Your task to perform on an android device: Go to the weather-live forecast app and view the weather history 
Image 0: 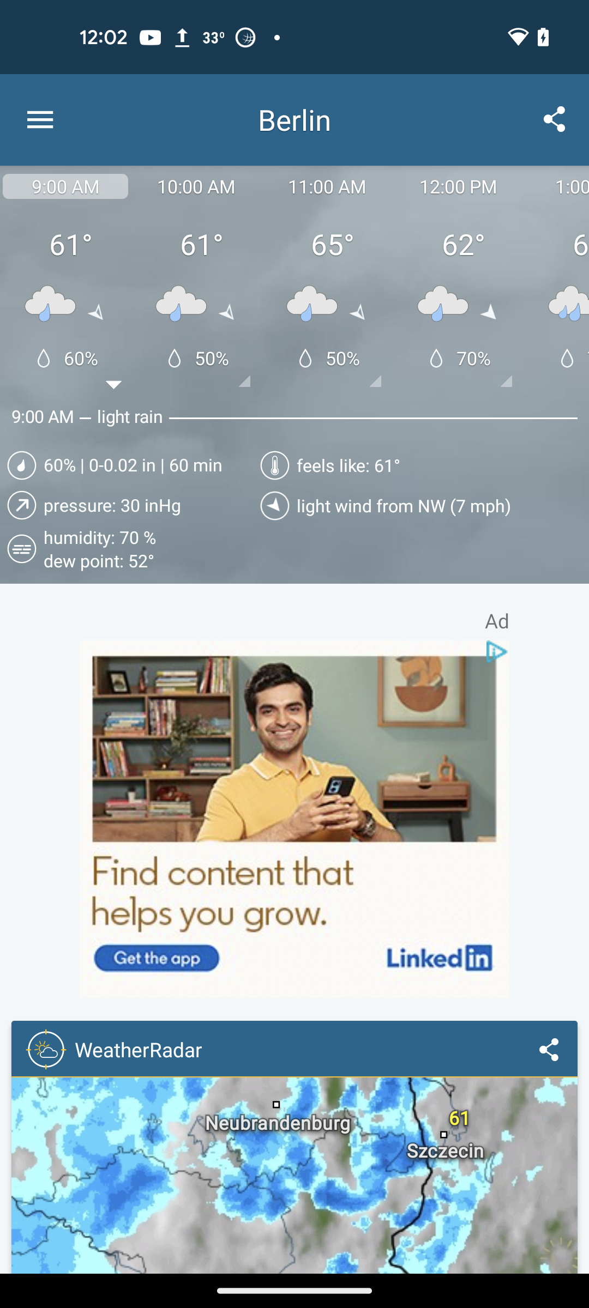
open weather-live forecast app
Step 0: open app "Weather"
Image 1: 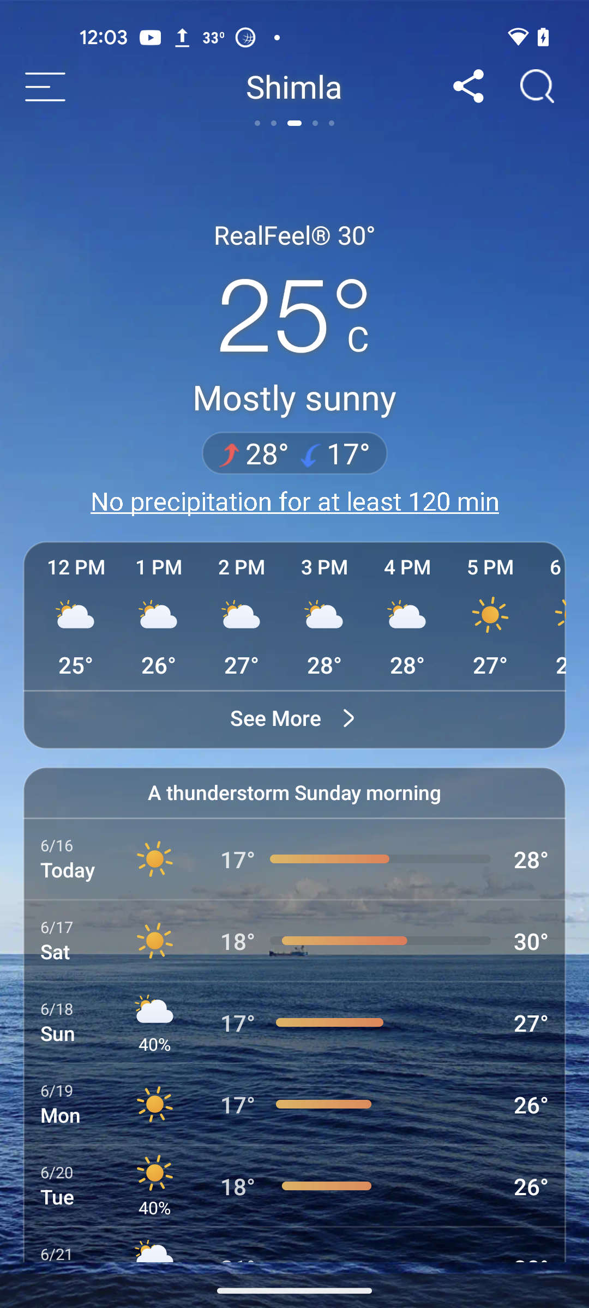
Click on the three vertical lines at the top left corner of the screen
Step 1: click (46, 86)
Image 2: 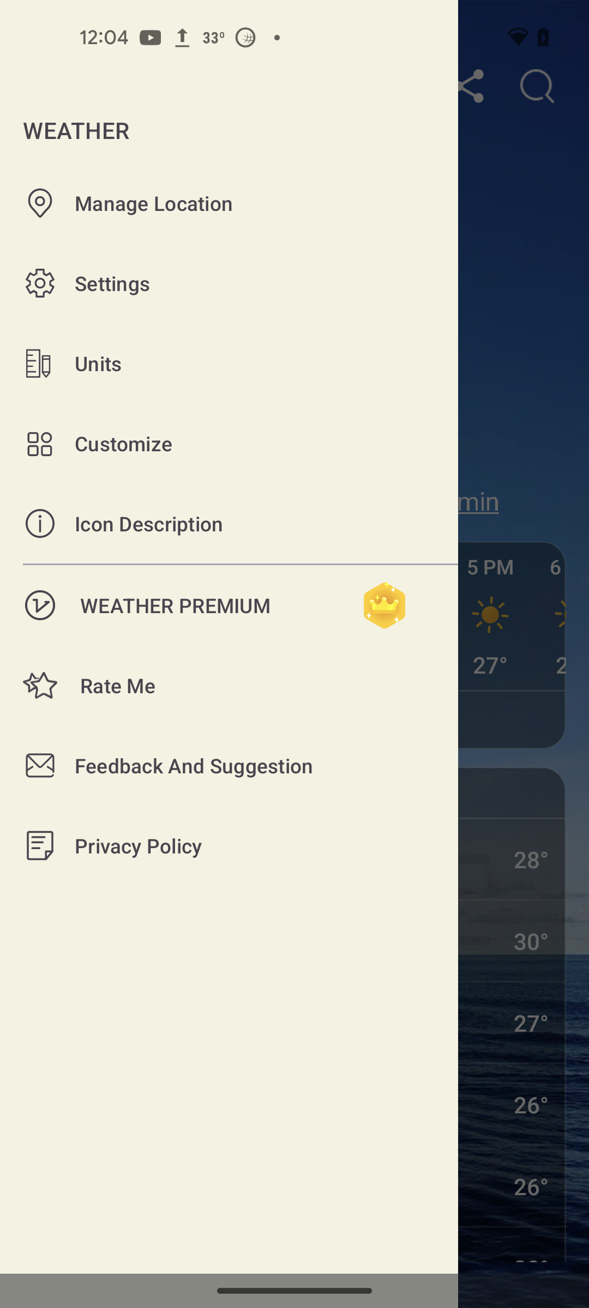
Click on the Manage location option 
Step 2: click (246, 203)